Your task to perform on an android device: Delete an email from Duolingo with the subject Password Reset.
Image 0: 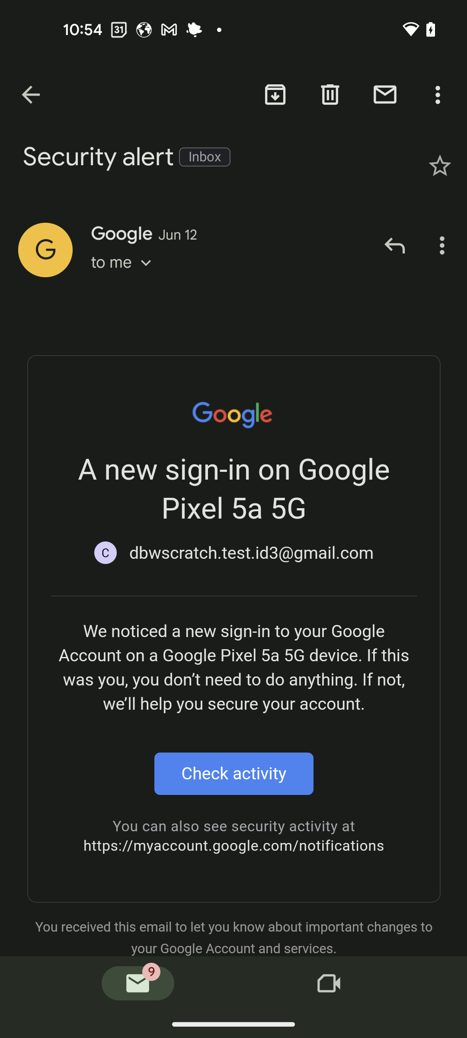
Get back to the Gmail homepage
Step 0: press back button
Image 1: 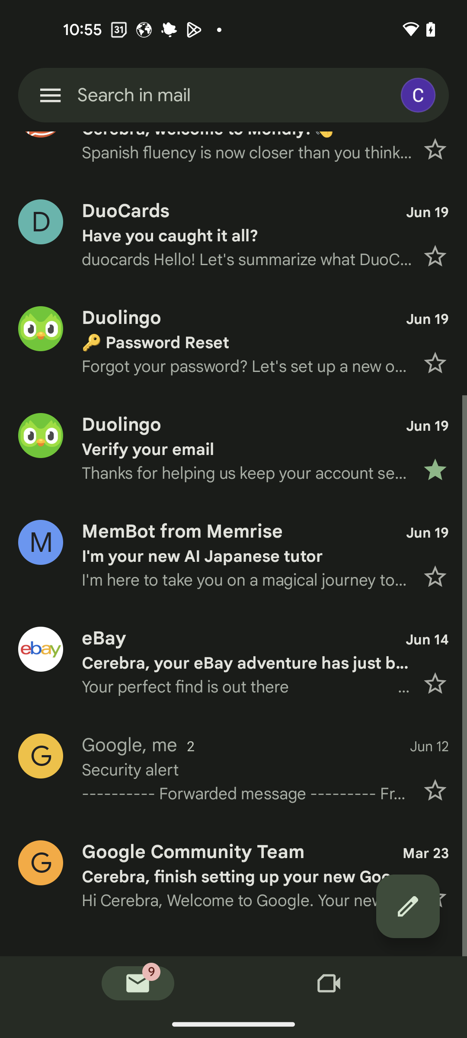
Click on the Duolingo password reset profile icon
Step 1: click (233, 341)
Image 2: 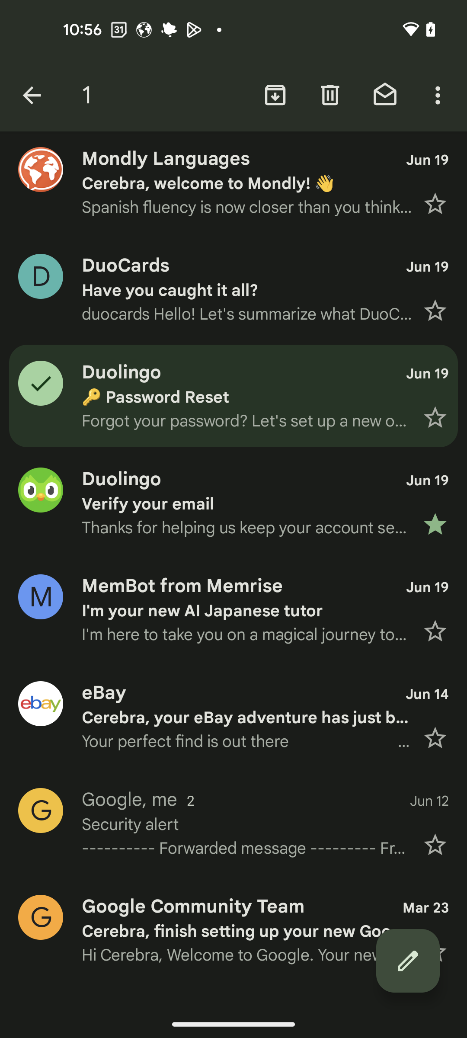
Click on the delete button
Step 2: click (330, 95)